Your task to perform on an android device: I want to View the amsterdam 2 file.
Image 0: 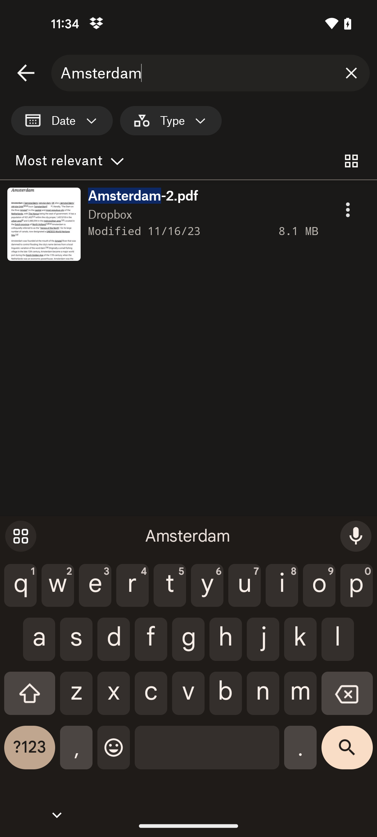
Tap on the Amsterdam file
Step 0: click (188, 224)
Image 1: 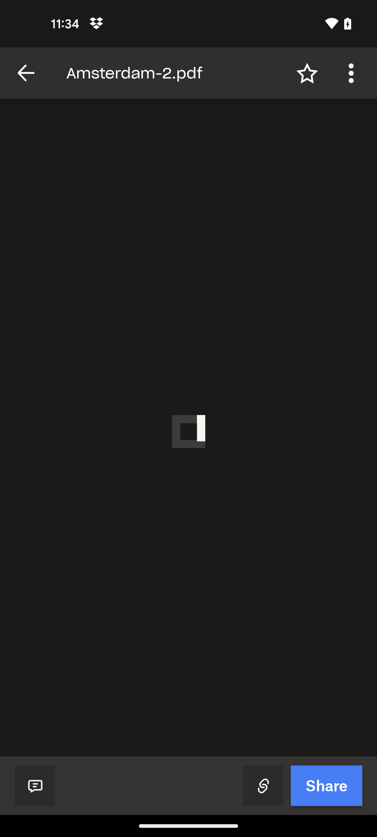
Tap on the Amsterdam file
Step 1: wait